Your task to perform on an android device:  Reply to Cerebra Research's mail acknowledge in the email body.
Image 1: 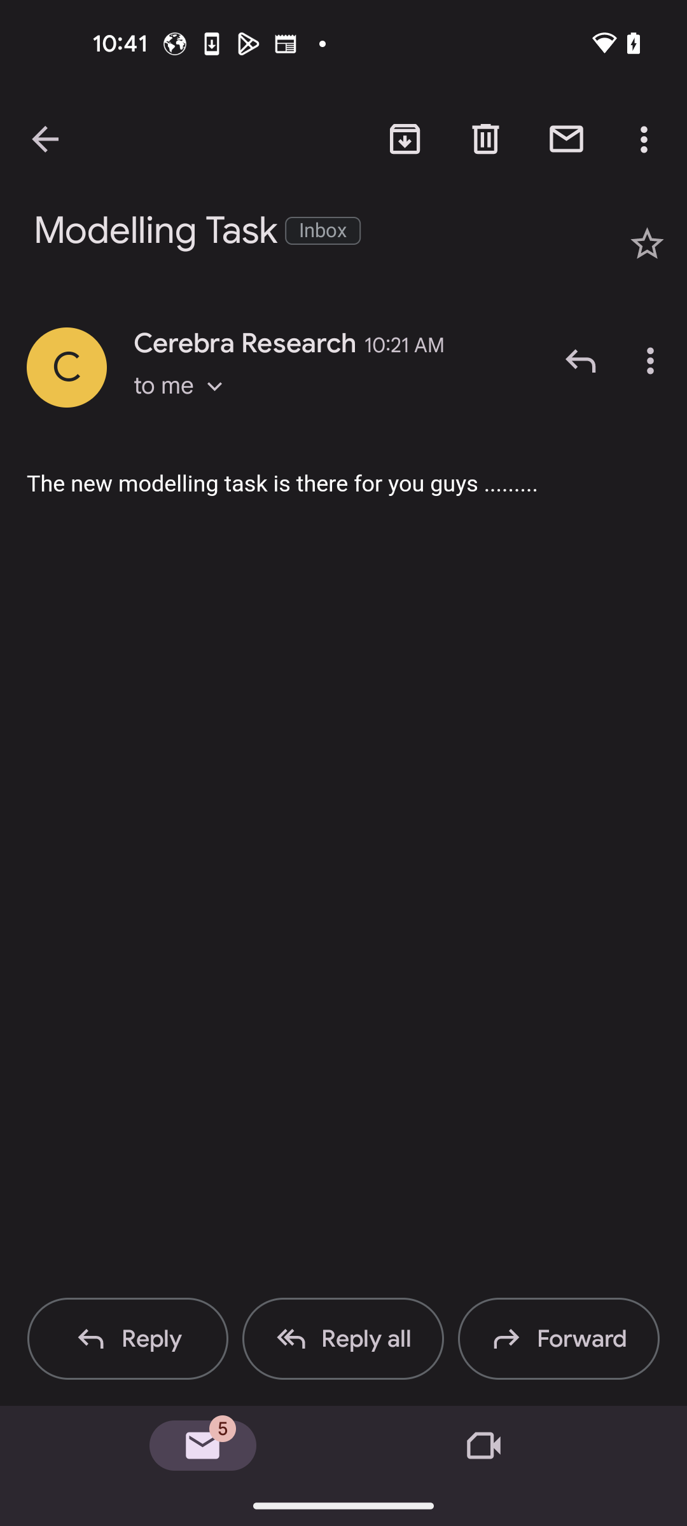
Click on Reply at the bottom left corner
Step 1: click (151, 1338)
Image 3: 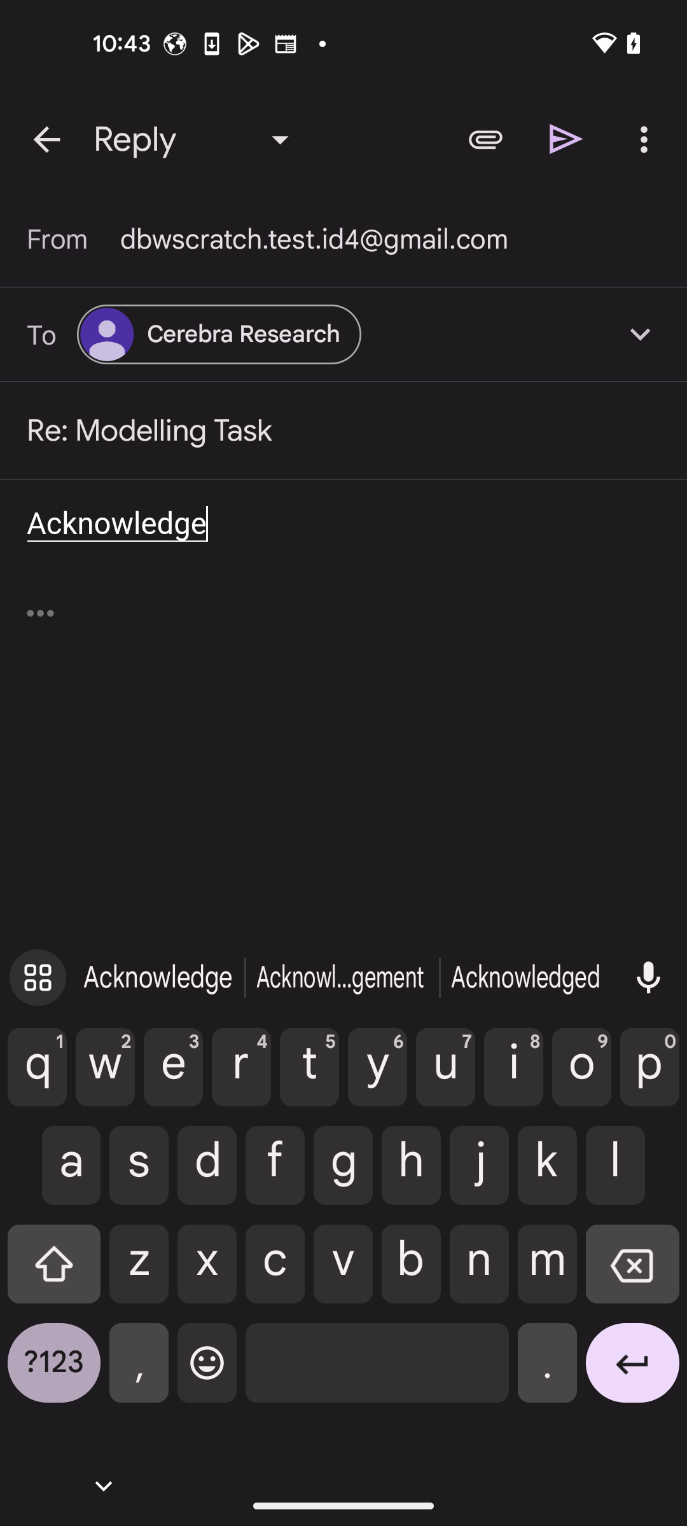
Click on Send icon
Step 3: click (566, 139)